Your task to perform on an android device: We made the choice to go to the Colosseum in Italy.We would like to make a reservation for a flight at the airport from one close airport to another nearby airport. Find a flight for our group of three adults and one checked bag from Orly to Fiumicino between October 20 and October 22 in the Kayak app.
Image 0: 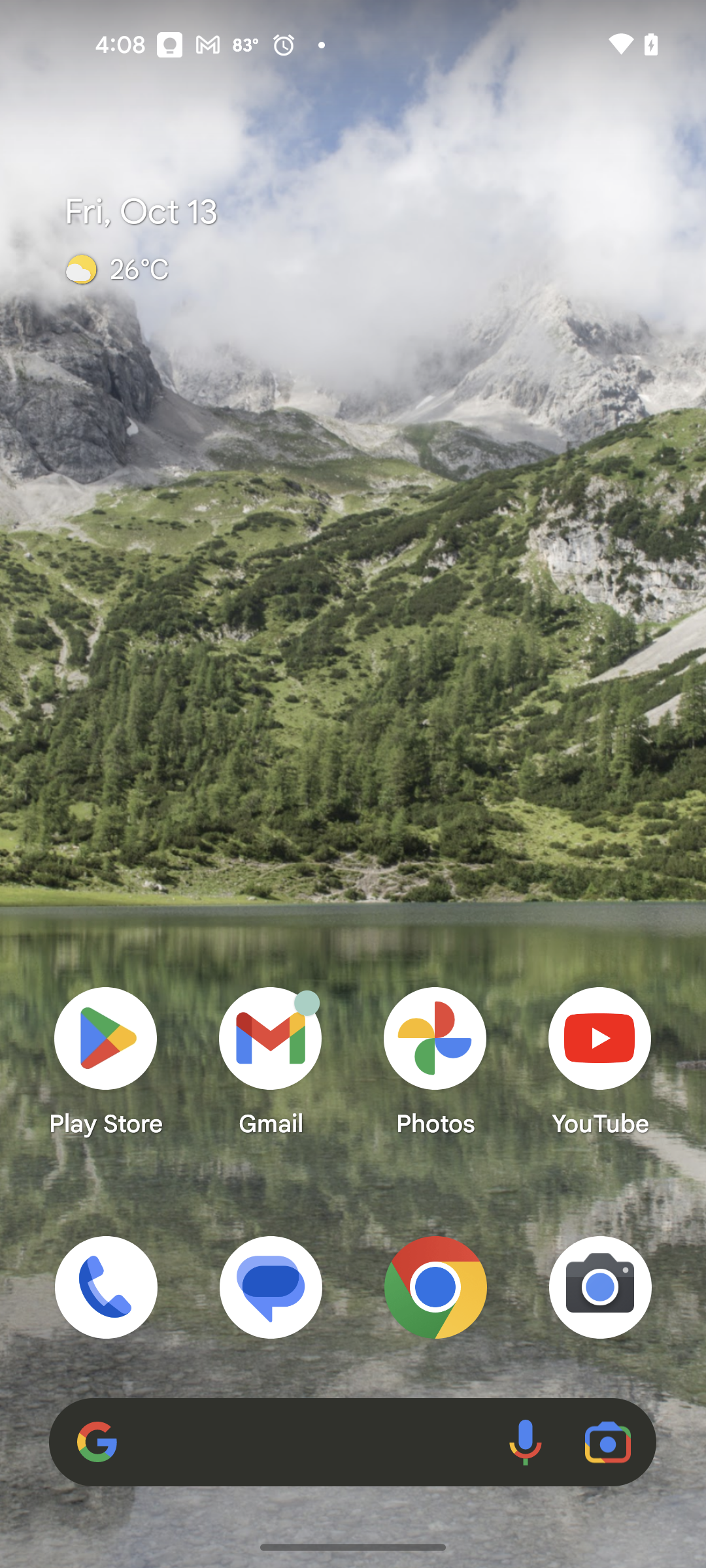
Open the Kayak app
Step 0: open app "KAYAK"
Image 1: 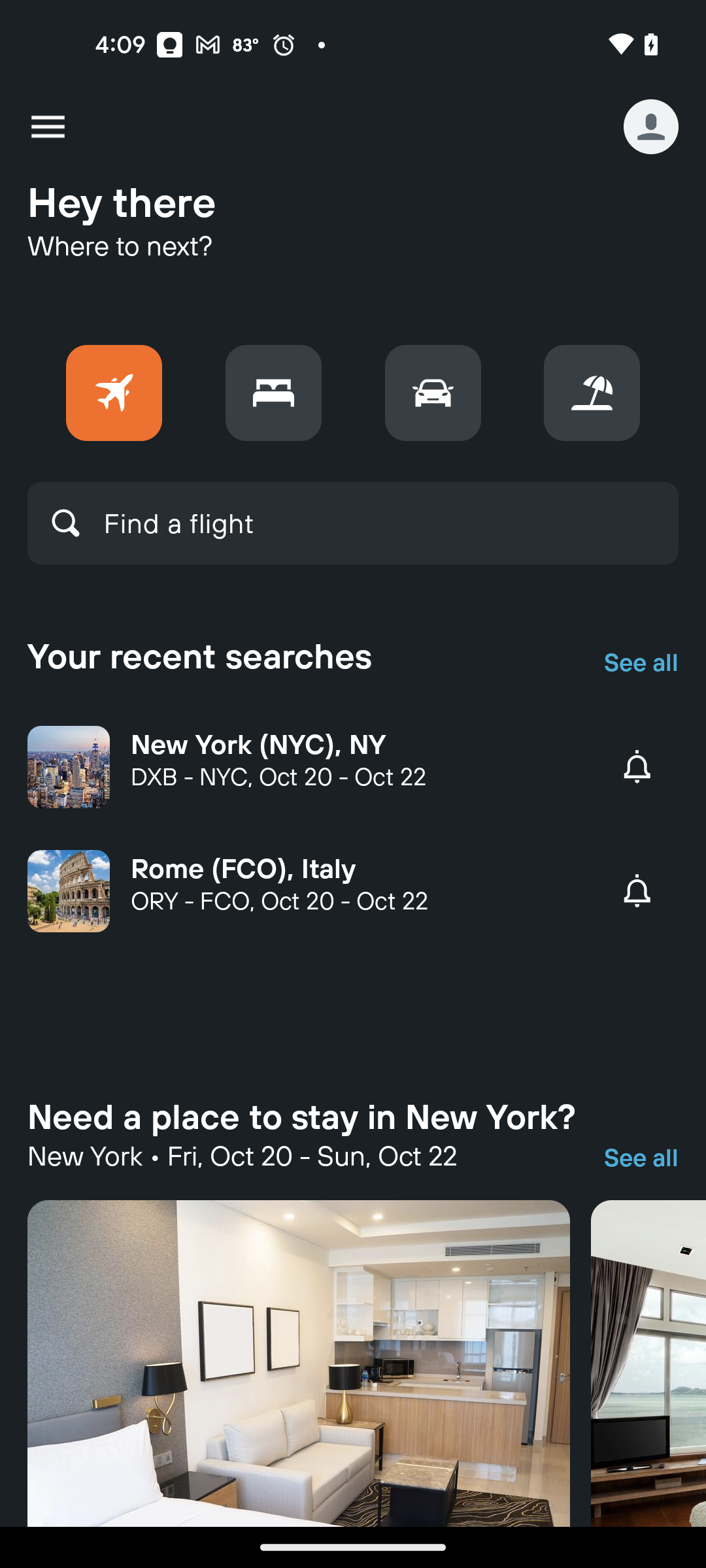
Click on the Find a flight search bar
Step 1: click (353, 523)
Image 2: 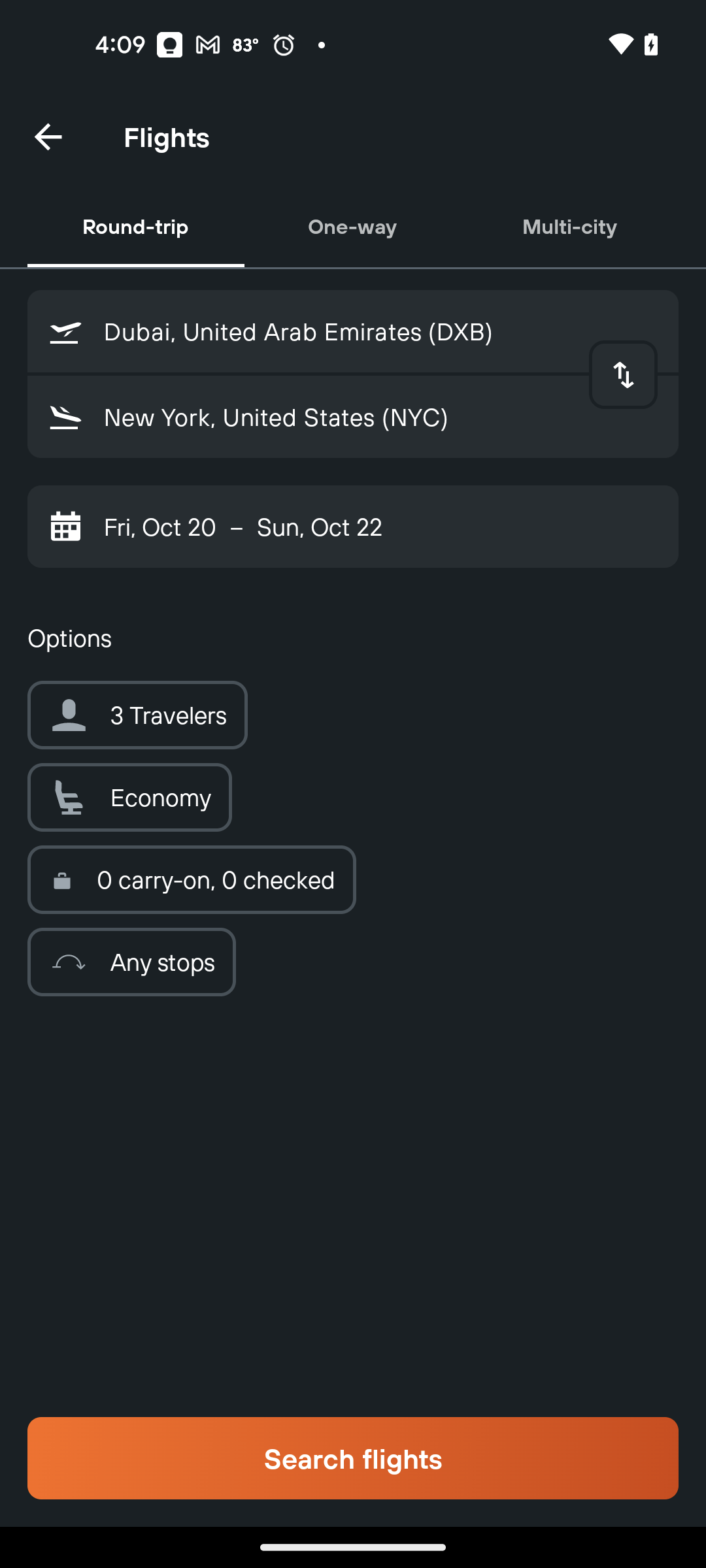
Click on the Destination search bar
Step 2: click (380, 331)
Image 3: 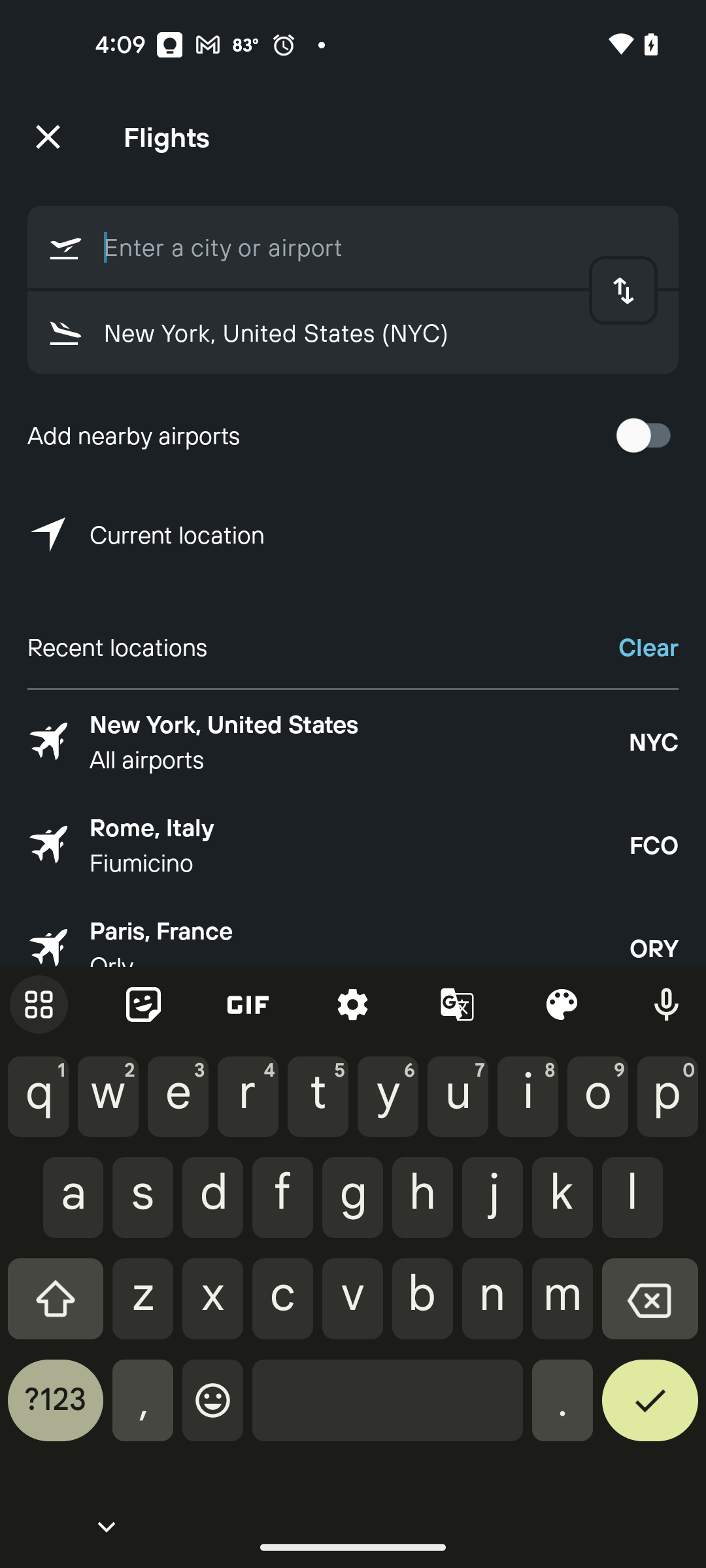
Orly
Step 3: type "Orly"
Image 4: 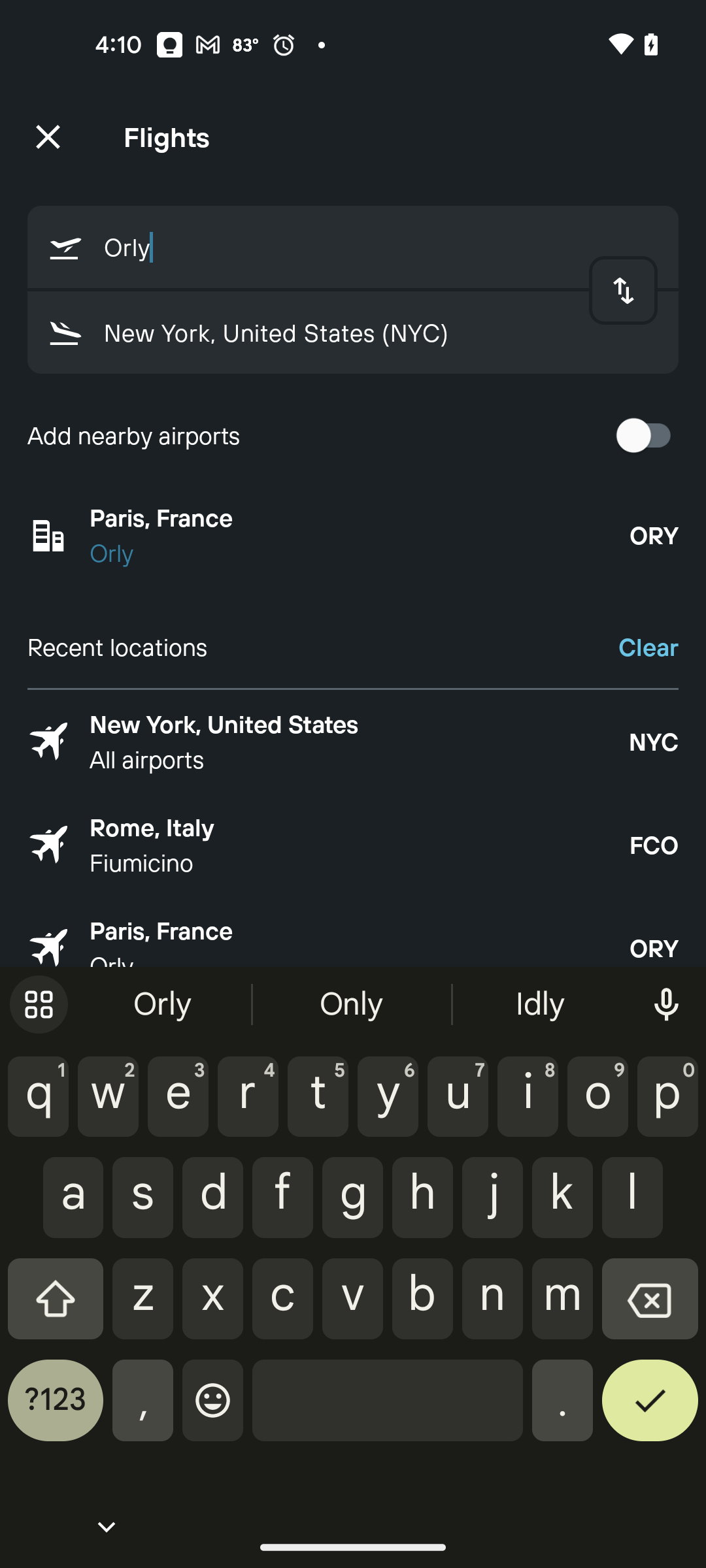
Click on the first suggested search result
Step 4: click (353, 535)
Image 5: 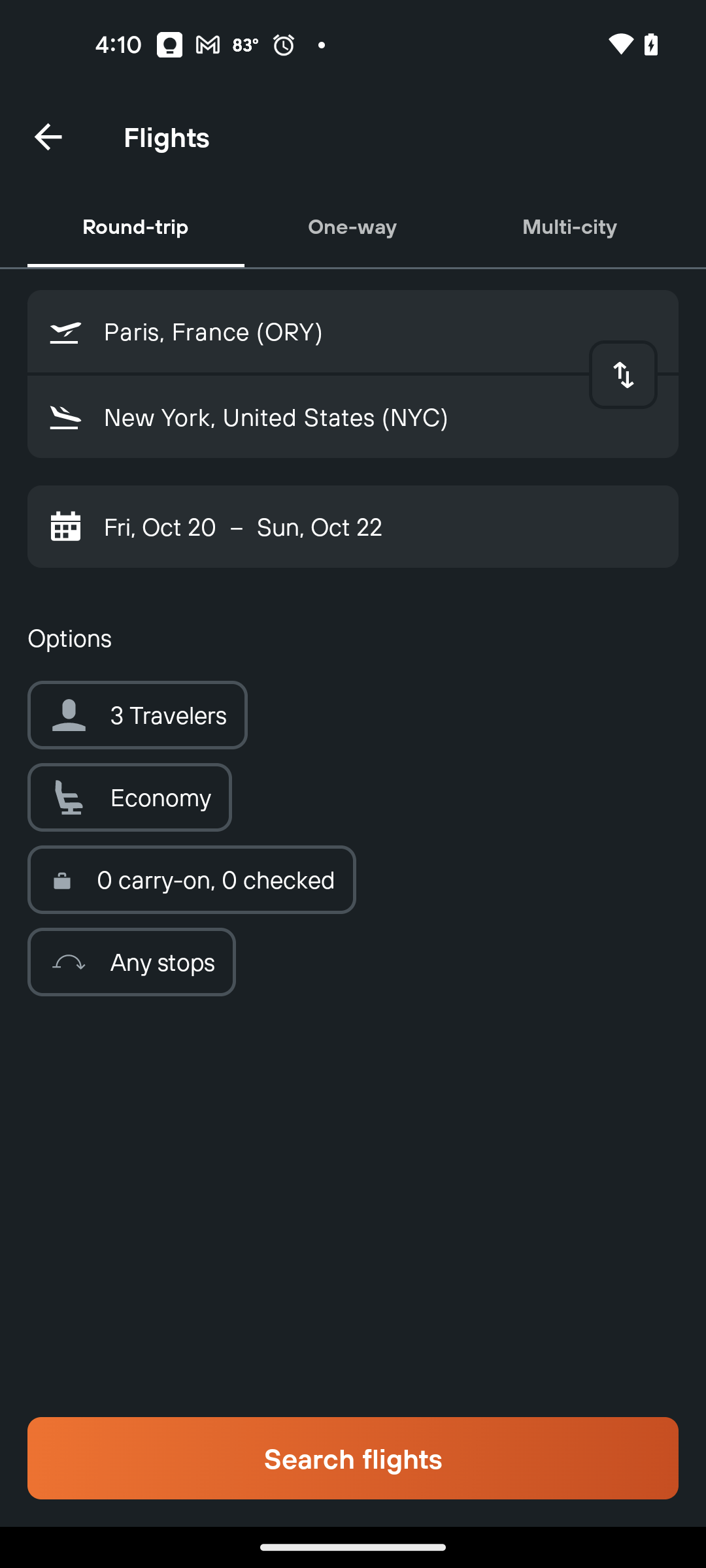
Click on the arrival search bar
Step 5: click (329, 417)
Image 6: 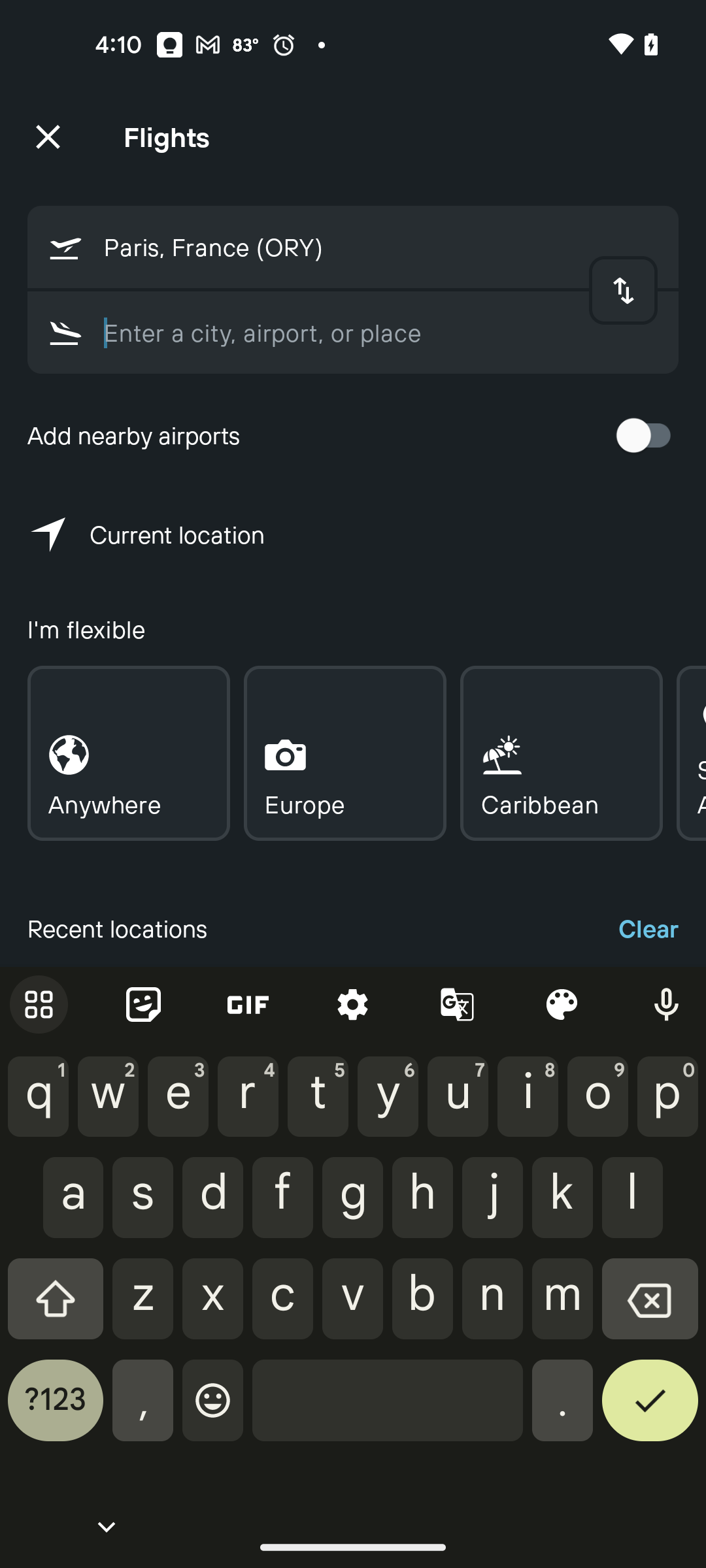
Type Fiumicino
Step 6: type "Fiumicino"
Image 10: 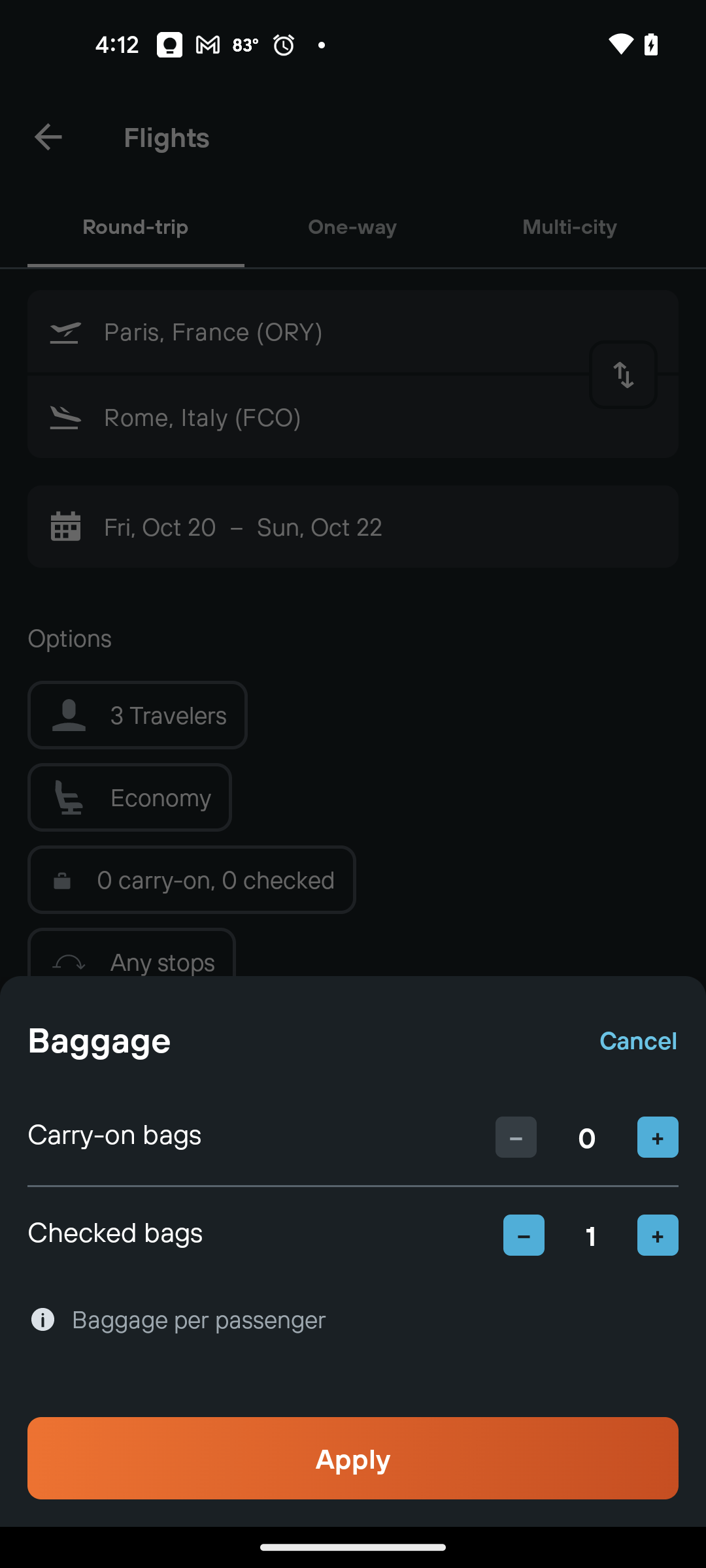
Click on the Apply button at the bottom of the screen
Step 10: click (353, 1458)
Image 11: 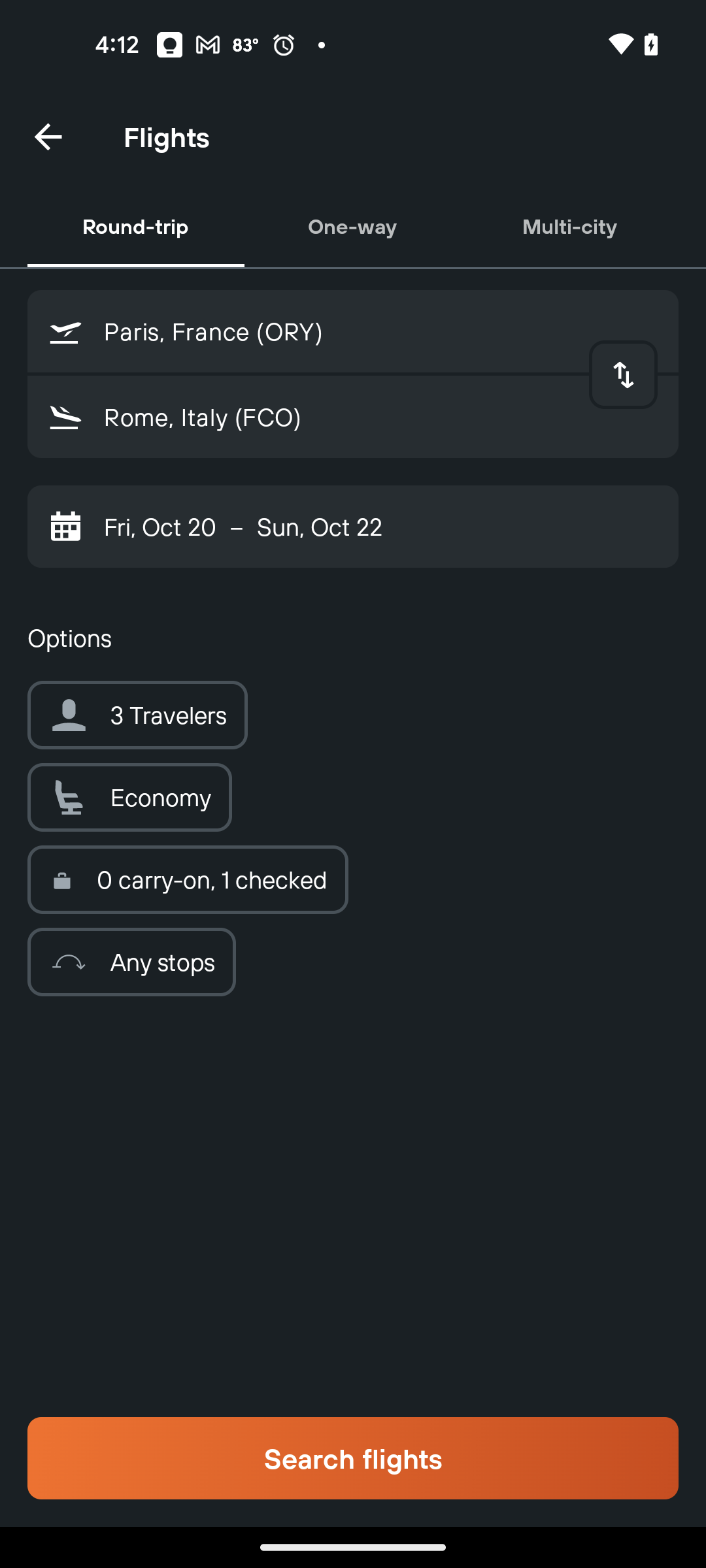
Click on the Search flights at the bottom of the screen
Step 11: click (353, 1458)
Image 12: 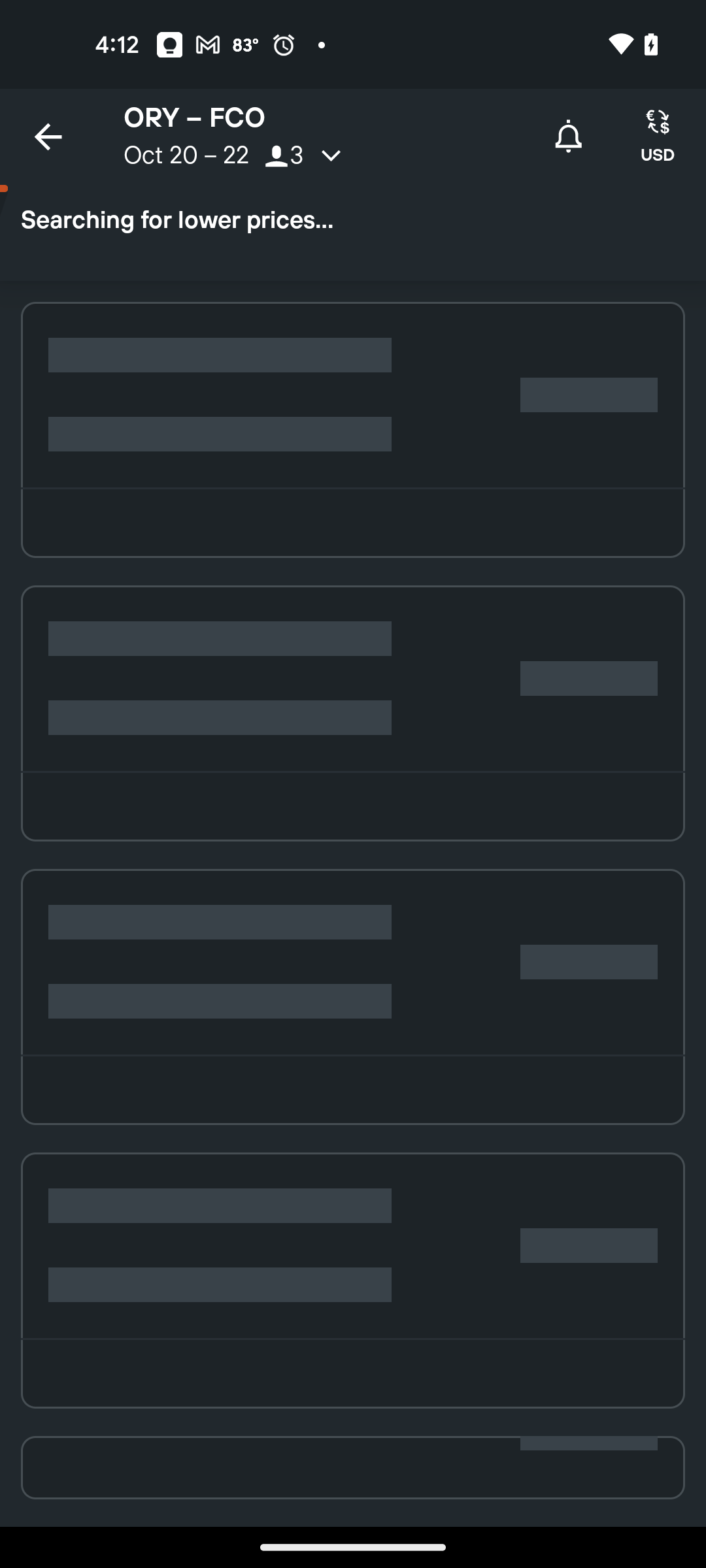
Click on the Search flights at the bottom of the screen
Step 12: wait